Your task to perform on an android device: Send My Live Location to my friend Natalie Larson on the Messenger app.
Image 0: 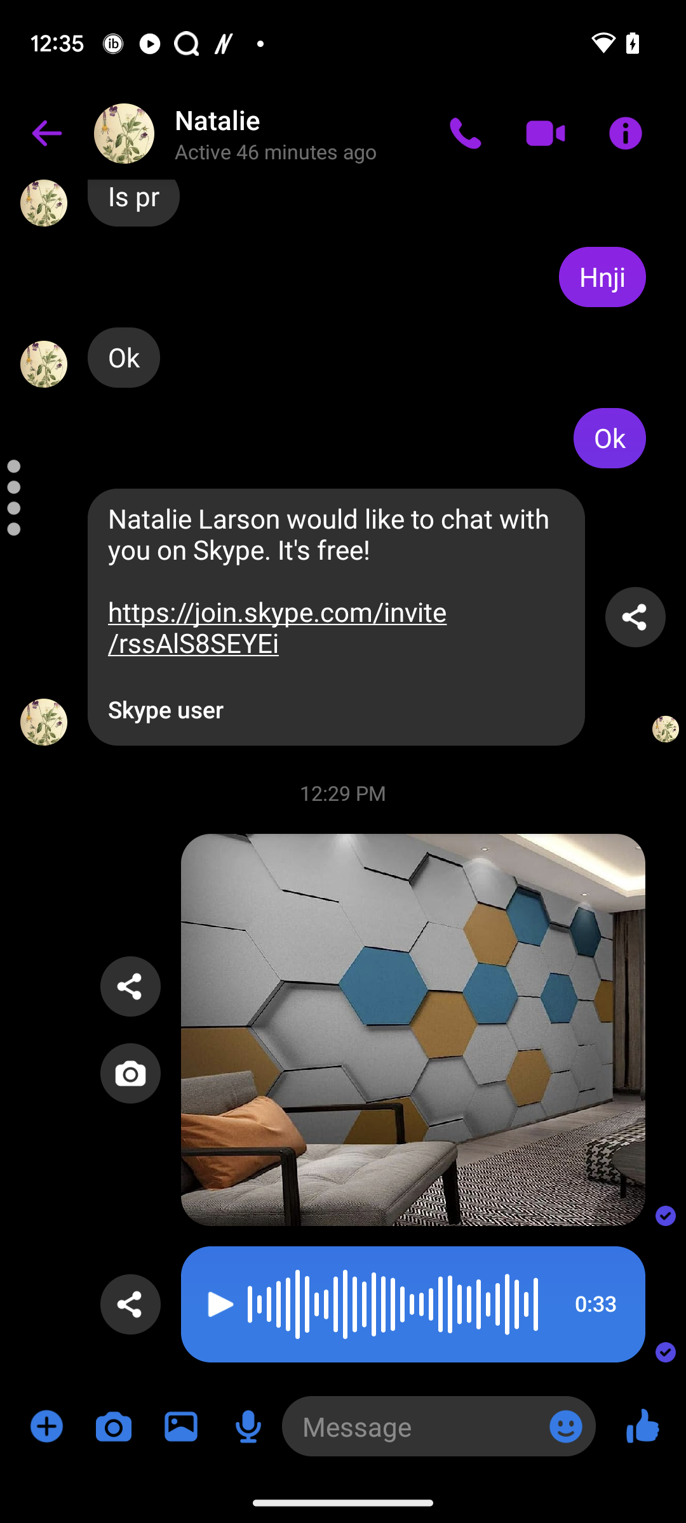
Click on the + icon at the bottom left corner of the screen.
Step 0: click (46, 1426)
Image 1: 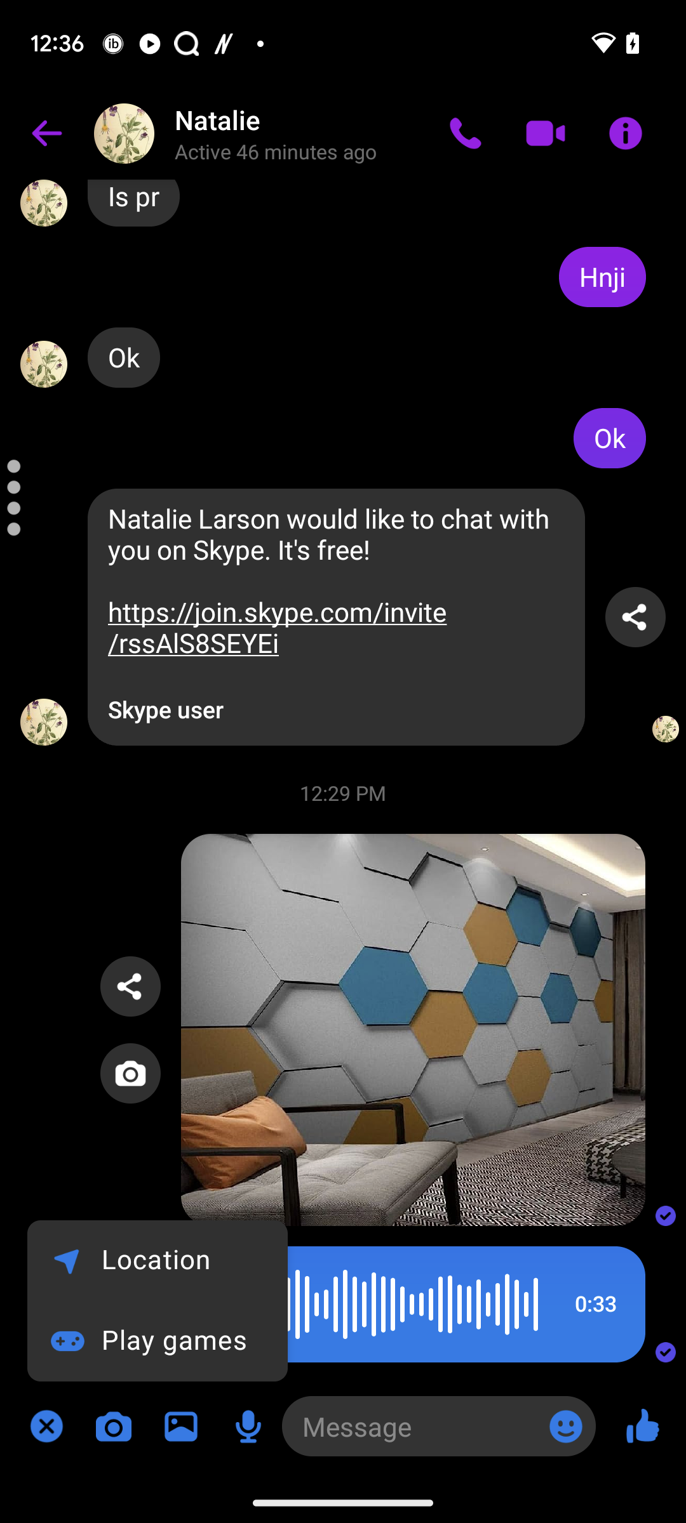
Click on the Location button.
Step 1: click (156, 1260)